Your task to perform on an android device: Open the Gmail App, Create an event titled as Task Feedback Meeting on August 8, 2023, from 10:30 a.m. to 11:30 a.m. for the Rater's Performance Meeting with Leads and HR.
Image 0: 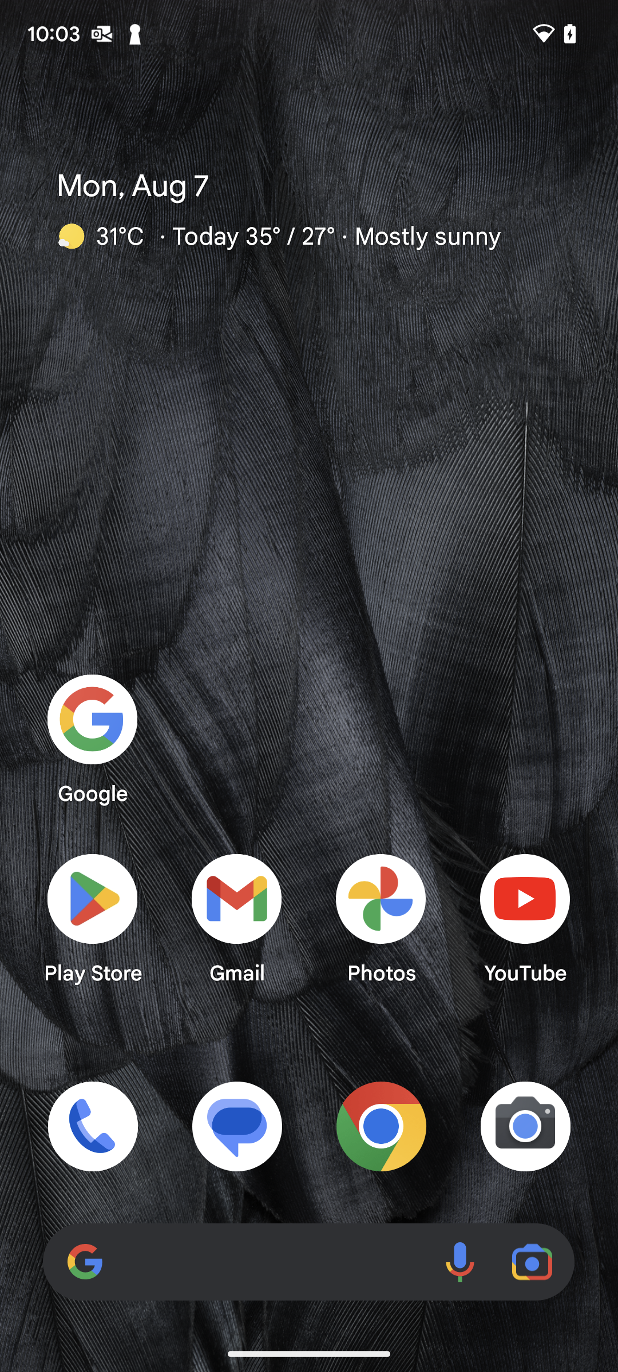
Open the Gmail App
Step 0: open app "Gmail"
Image 1: 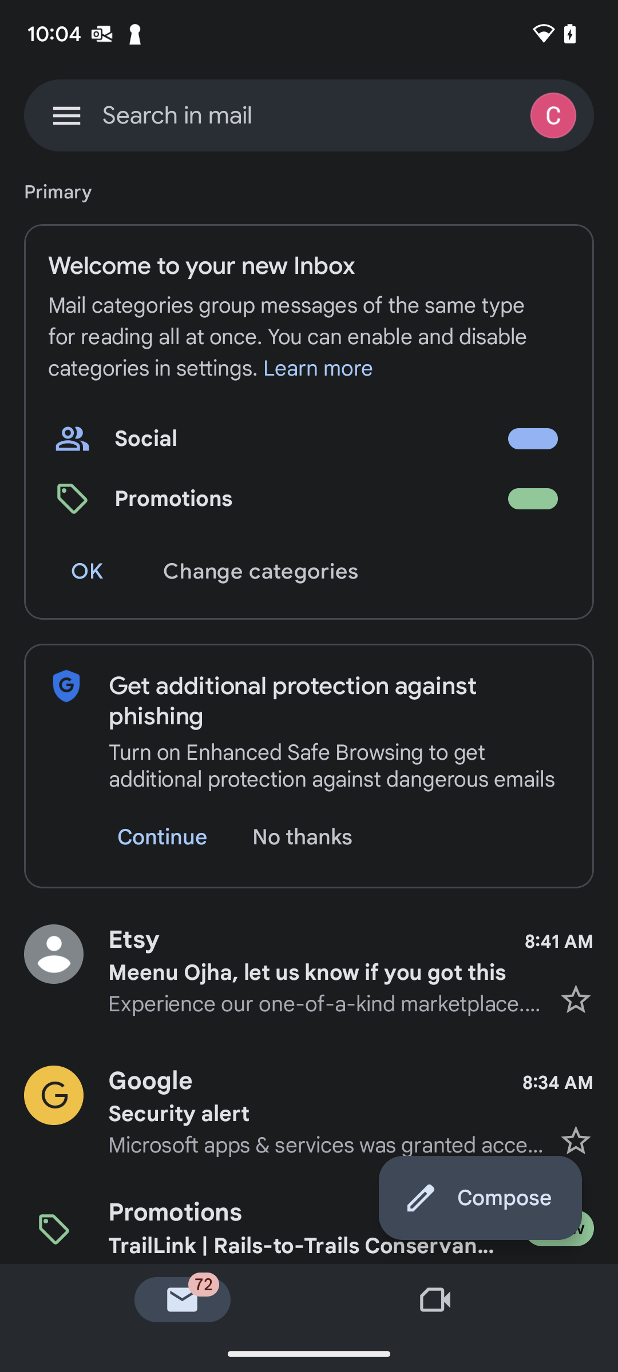
Click on the Three Vertical lines in the top left corner of the screen 
Step 1: click (66, 115)
Image 2: 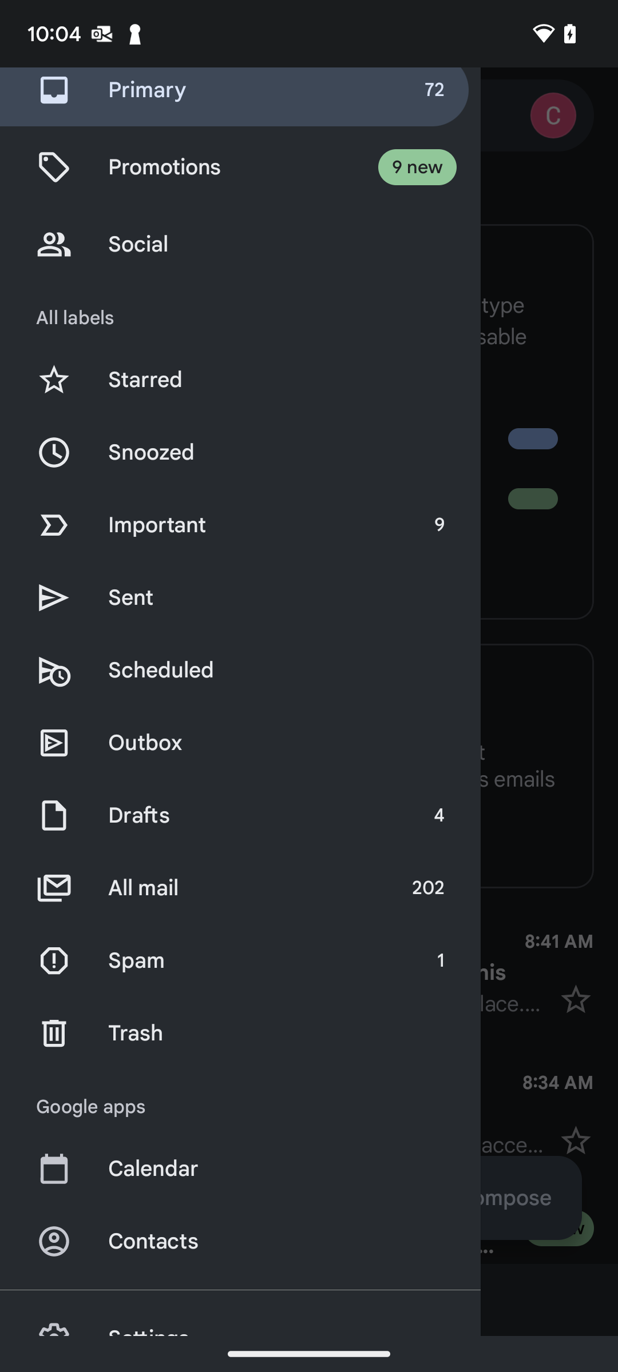
Click on the Calendar Option 
Step 2: click (288, 1168)
Image 3: 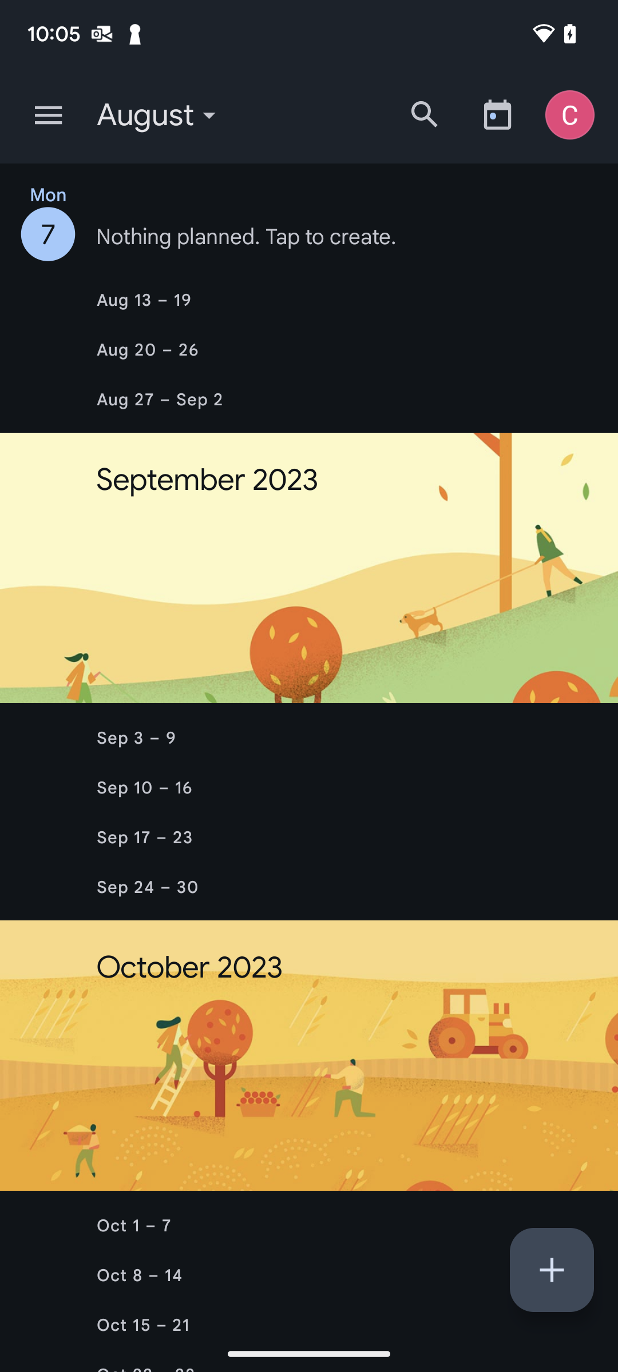
Click on the "+" Button in the bottom right corner of the screen 
Step 3: click (552, 1270)
Image 4: 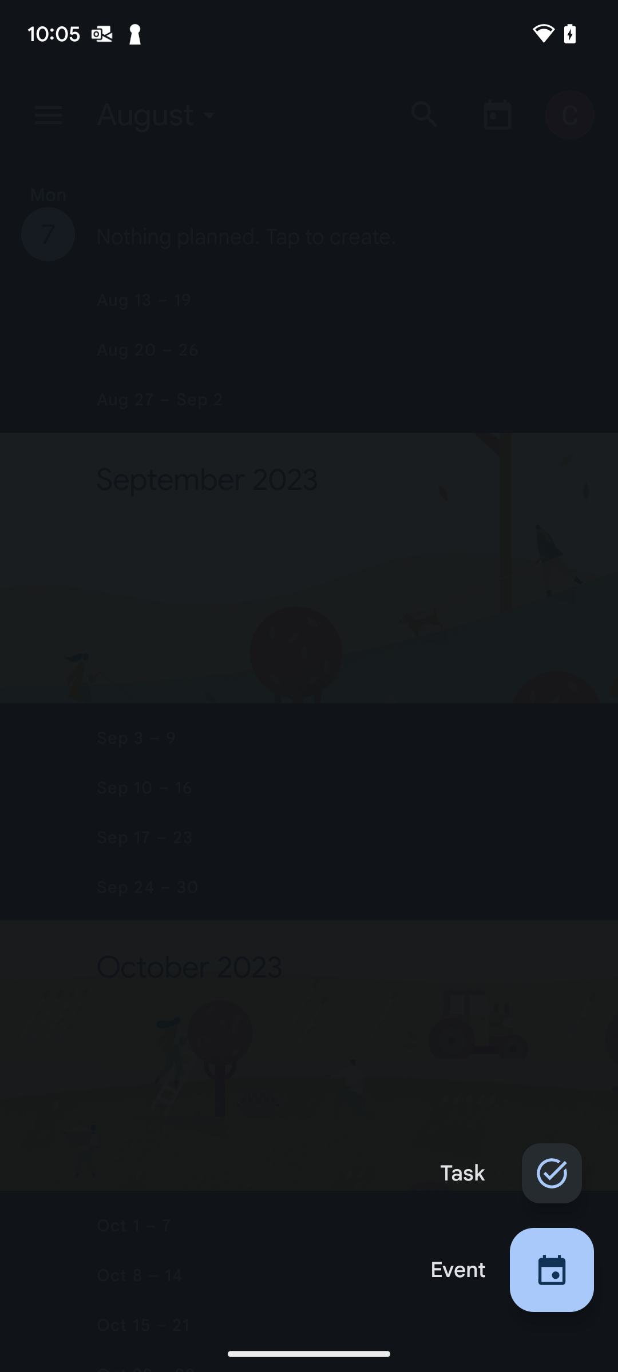
Click on the Event Button in the bottom right corner to create an Event 
Step 4: click (552, 1270)
Image 5: 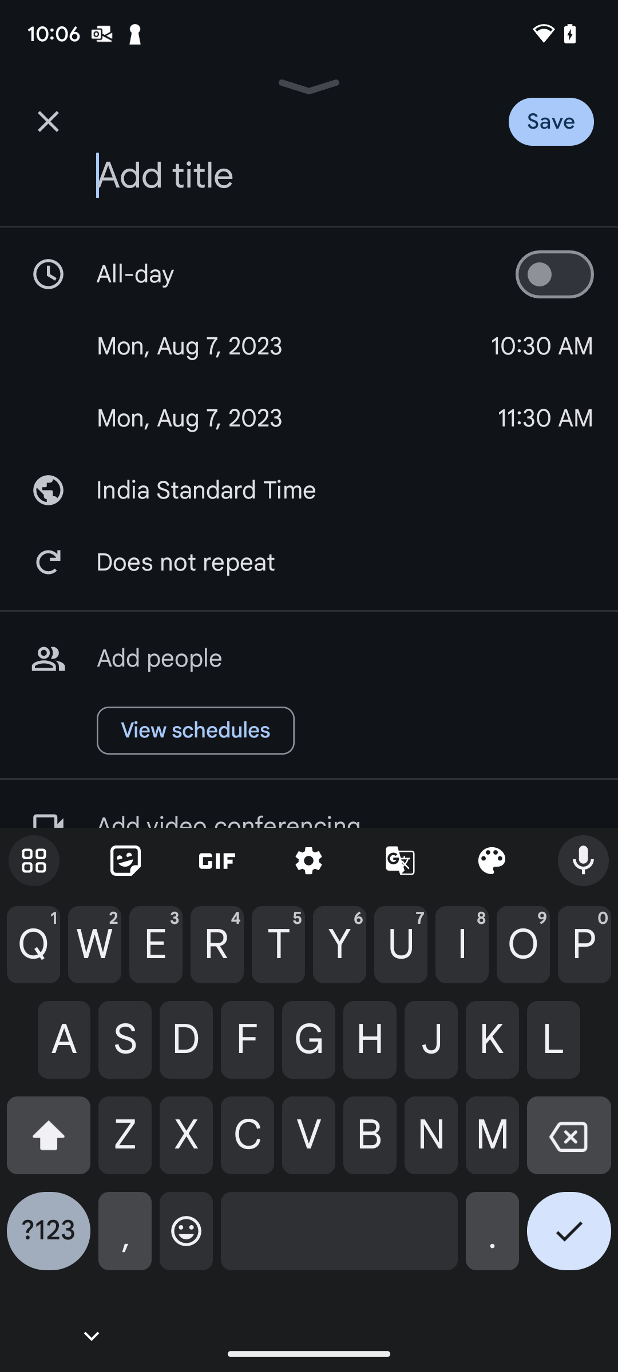
Click on the Add Title Bar
Step 5: click (339, 176)
Image 6: 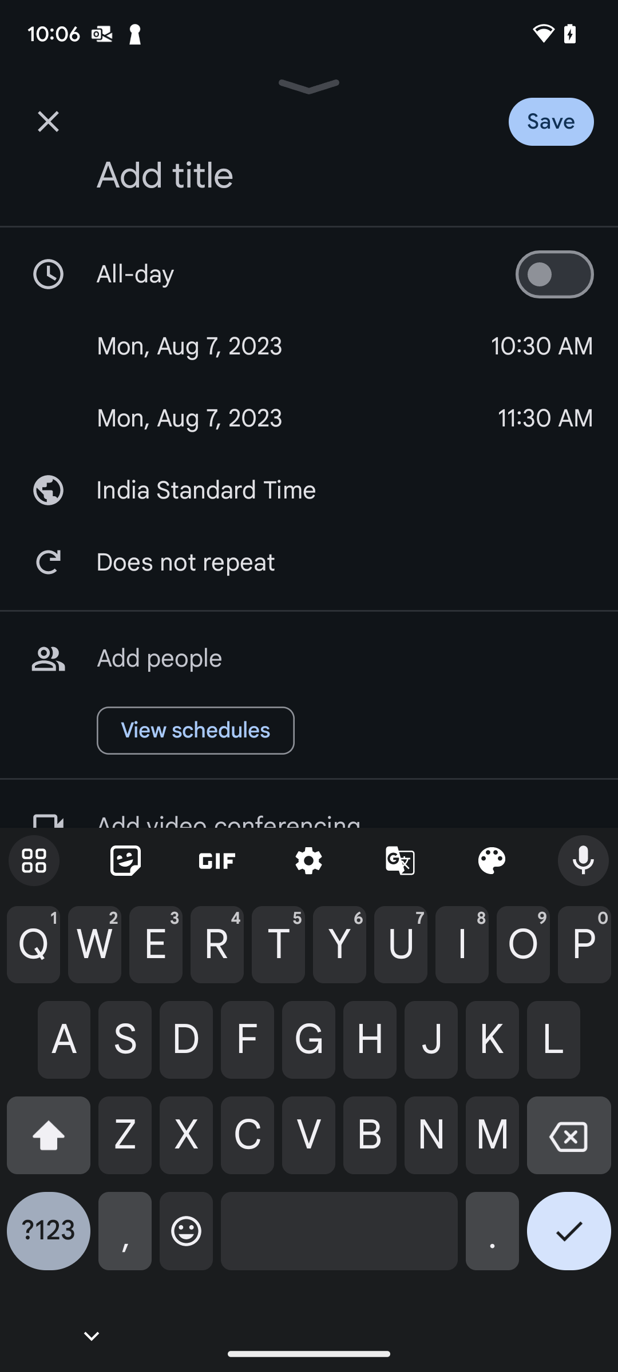
Enter the Titled name as Task Feedback Meeting
Step 6: type "Task Feedback Meeting"
Image 7: 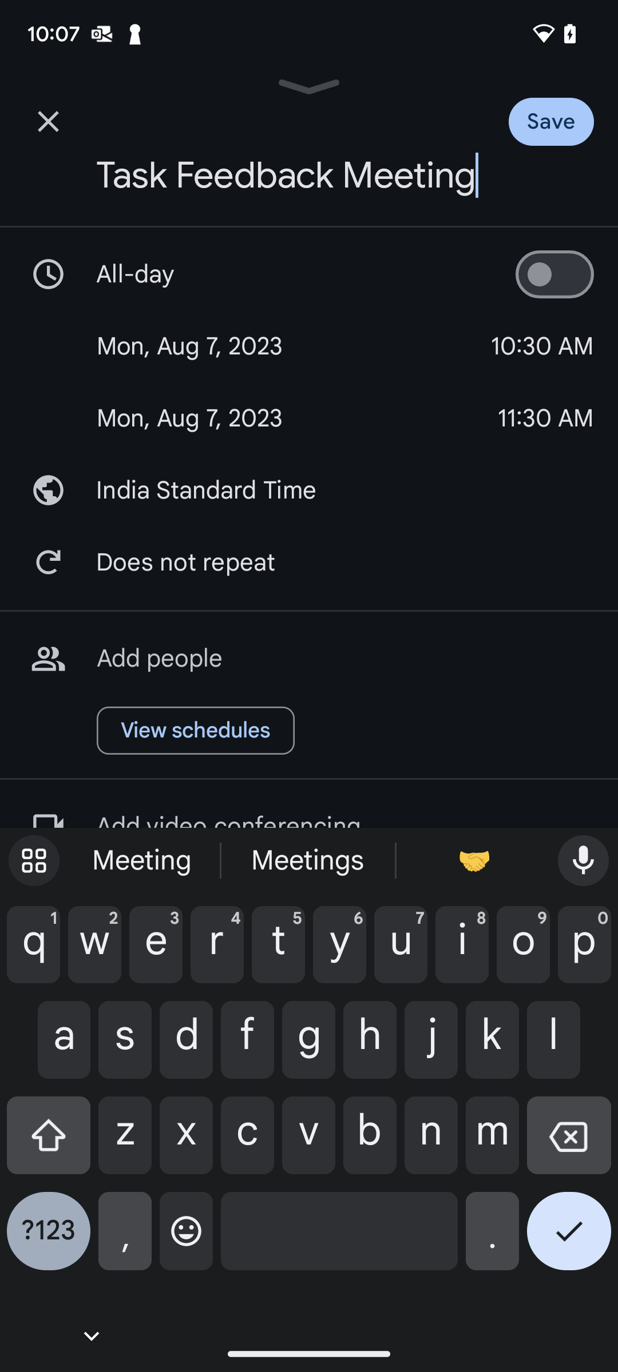
Click on the Date Section 
Step 7: click (294, 346)
Image 8: 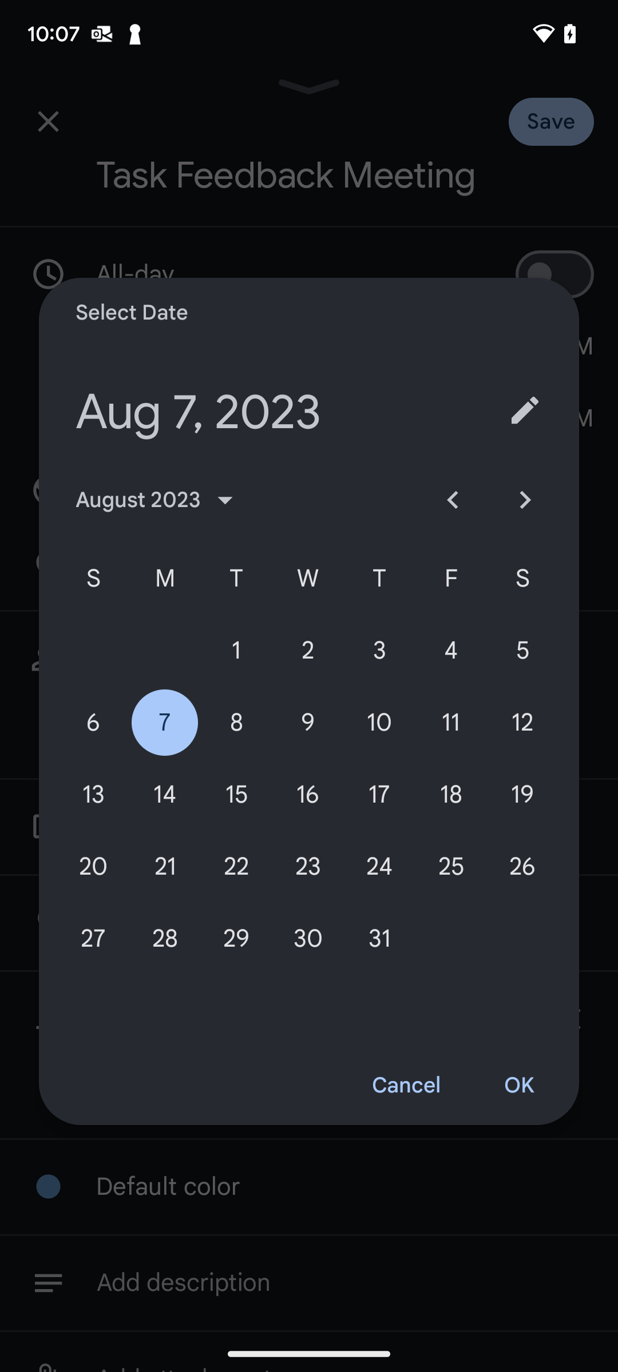
Click on the Date "8" to Set the date of the meeting
Step 8: click (236, 723)
Image 9: 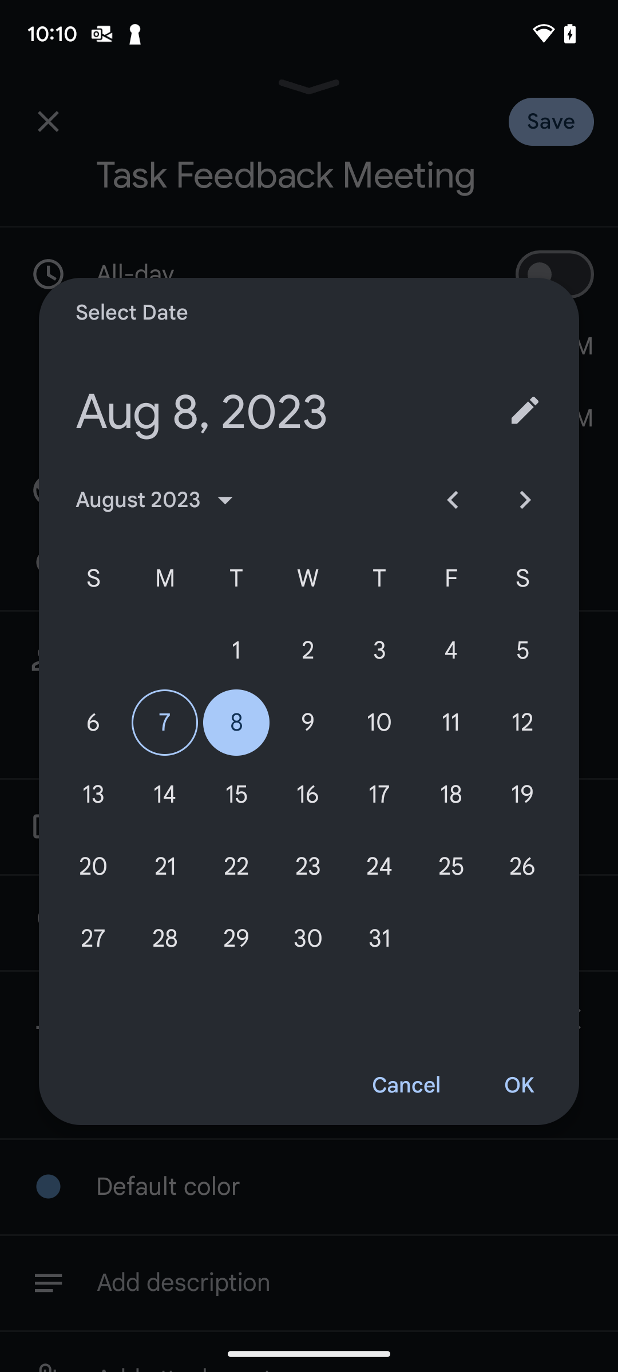
Click on the OK Button 
Step 9: click (518, 1085)
Image 10: 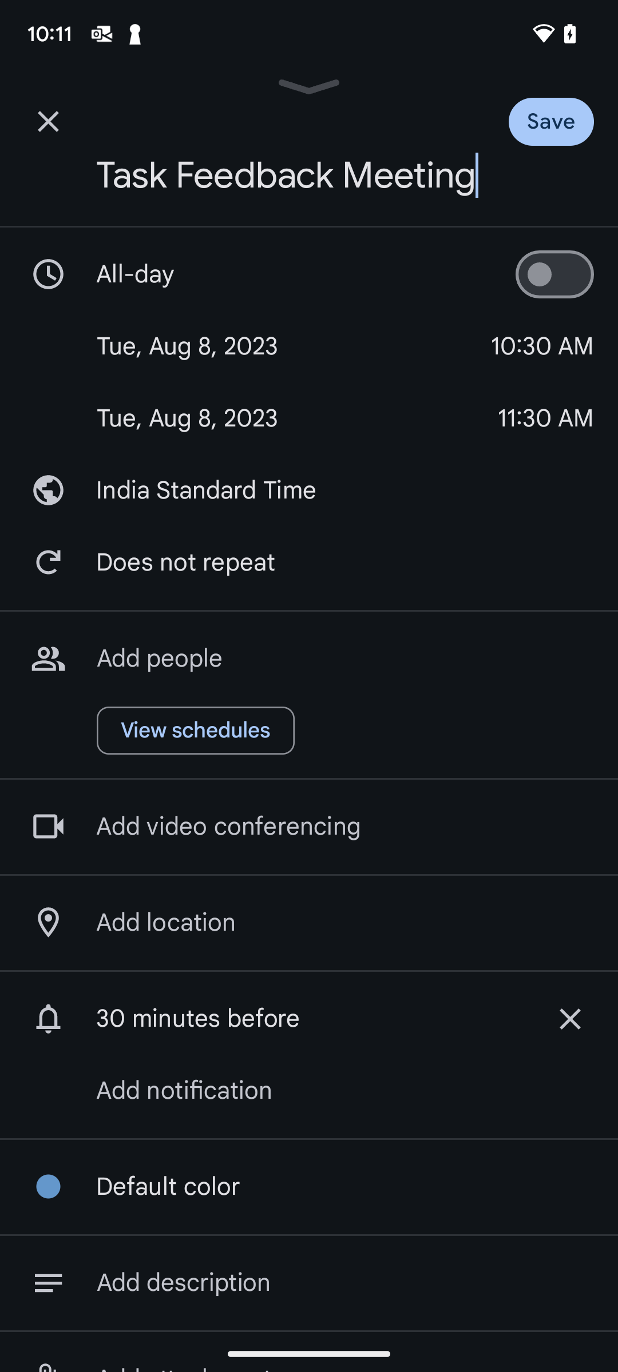
Click on the Add Description Label 
Step 10: click (348, 1283)
Image 11: 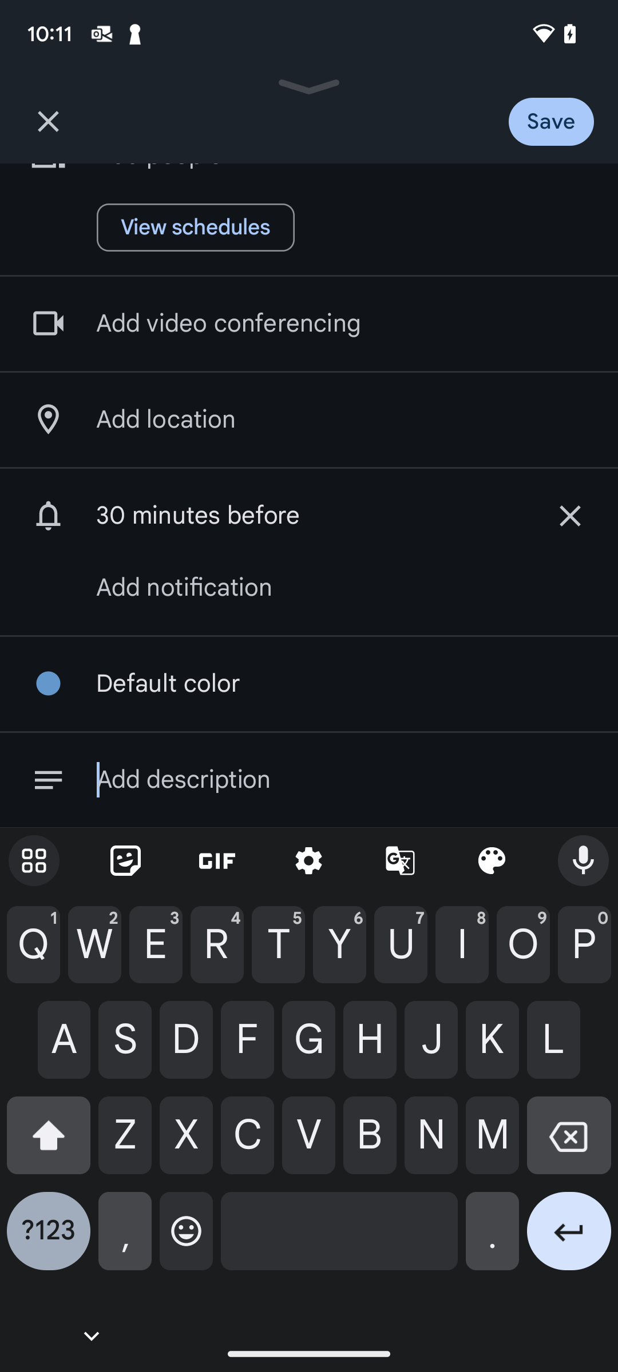
Enter the Description name as Rater's Performance Meeting with Leads and HR
Step 11: type "Rater's Performance Meeting with Leads and HR"
Image 12: 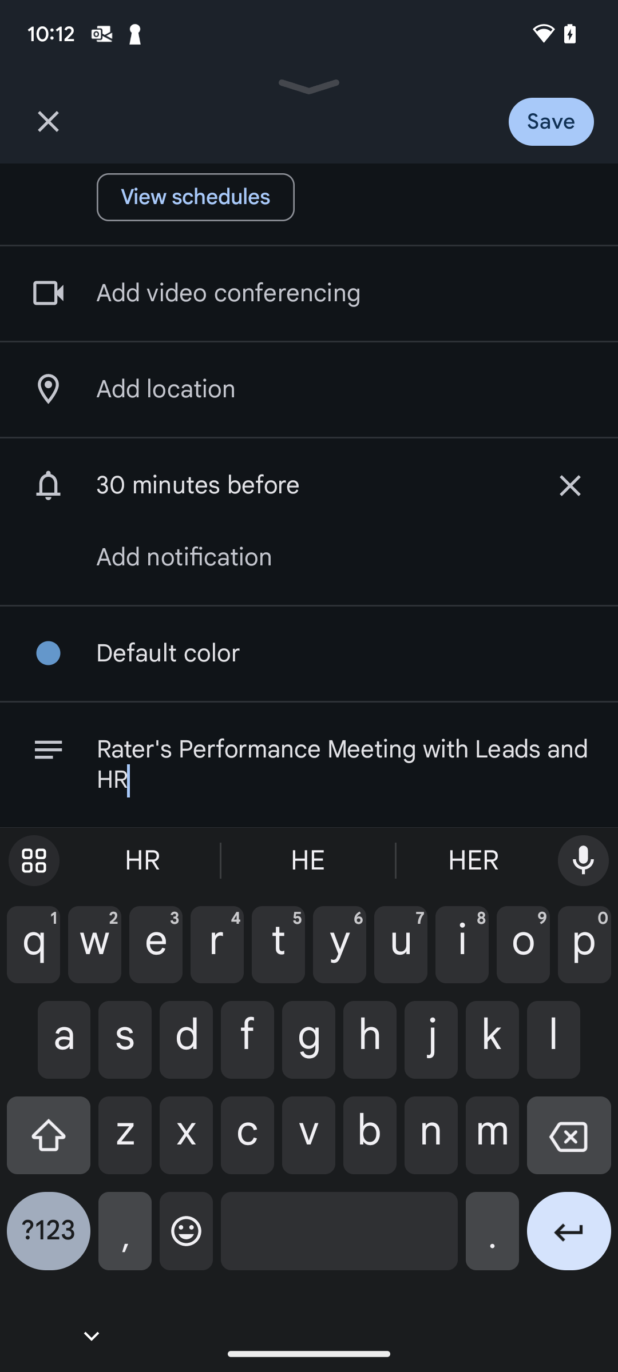
Click on the Save button in the top right corner of the screen to save the description 
Step 12: click (497, 115)